Your task to perform on an android device: Add Realme 11 Pro 5G to the cart in the Amazon app.
Image 0: 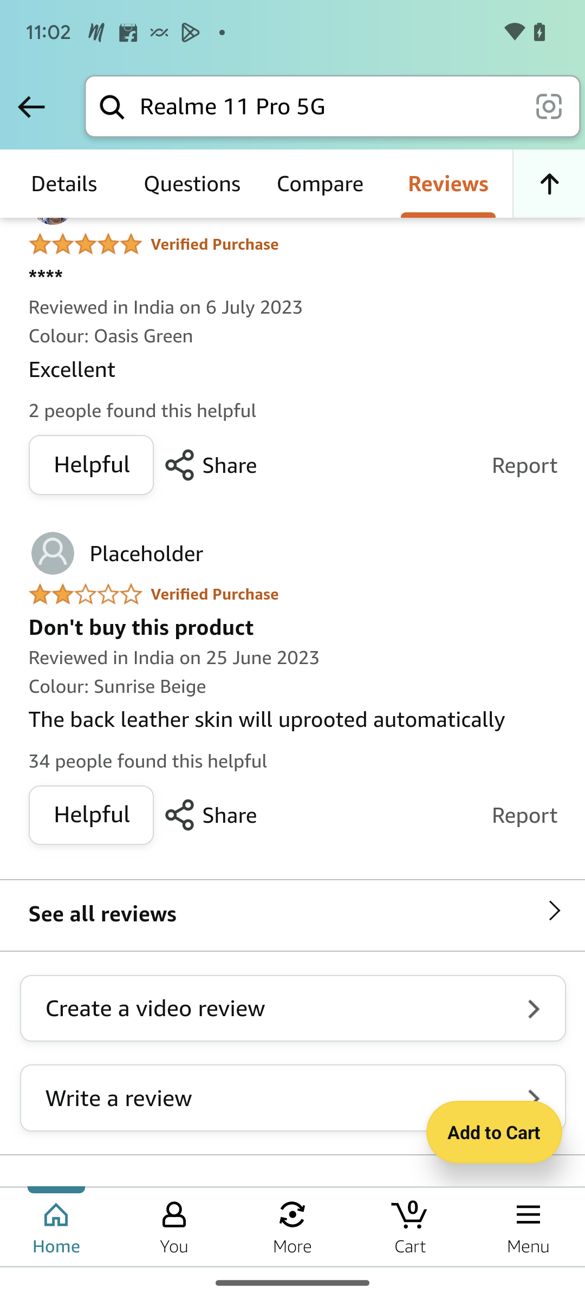
Click on the option Add to Cart displayed on the right side of the bottom.
Step 0: click (494, 1132)